Your task to perform on an android device: Open All Trails app, search for trails near 98102, make sure to sort by distance and set the difficulty filter to Hard
Image 0: 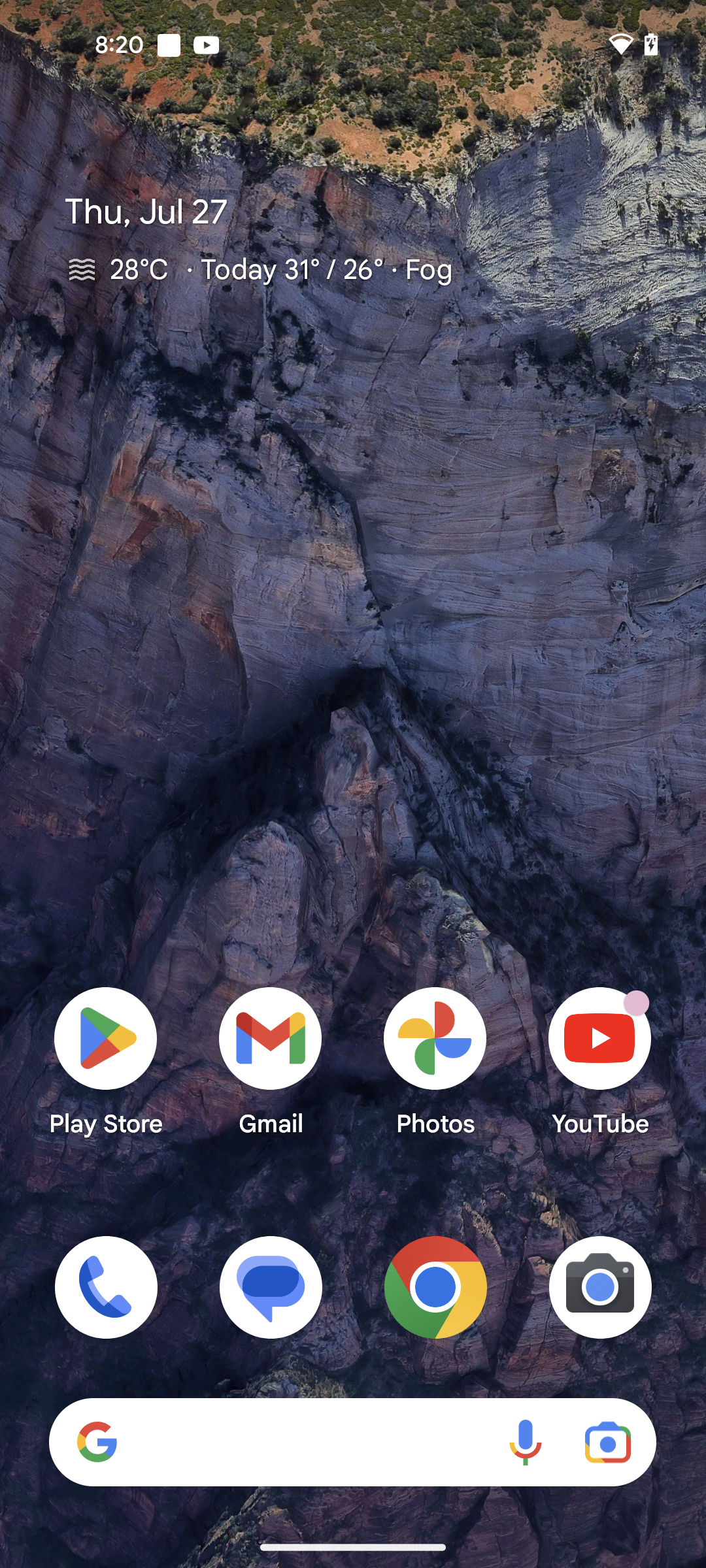
Open All Trails app
Step 0: open app "AllTrails"
Image 1: 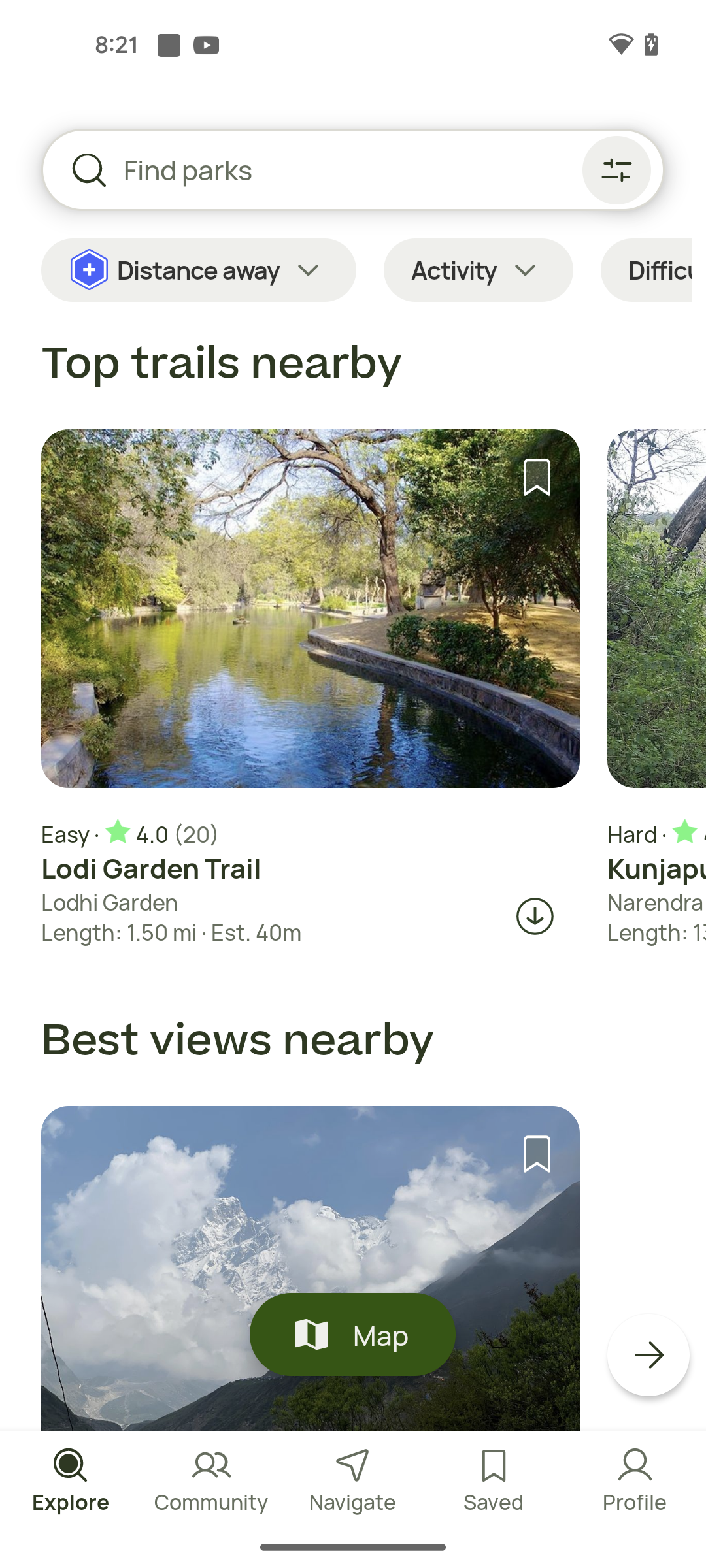
Go to the search bar
Step 1: click (152, 170)
Image 2: 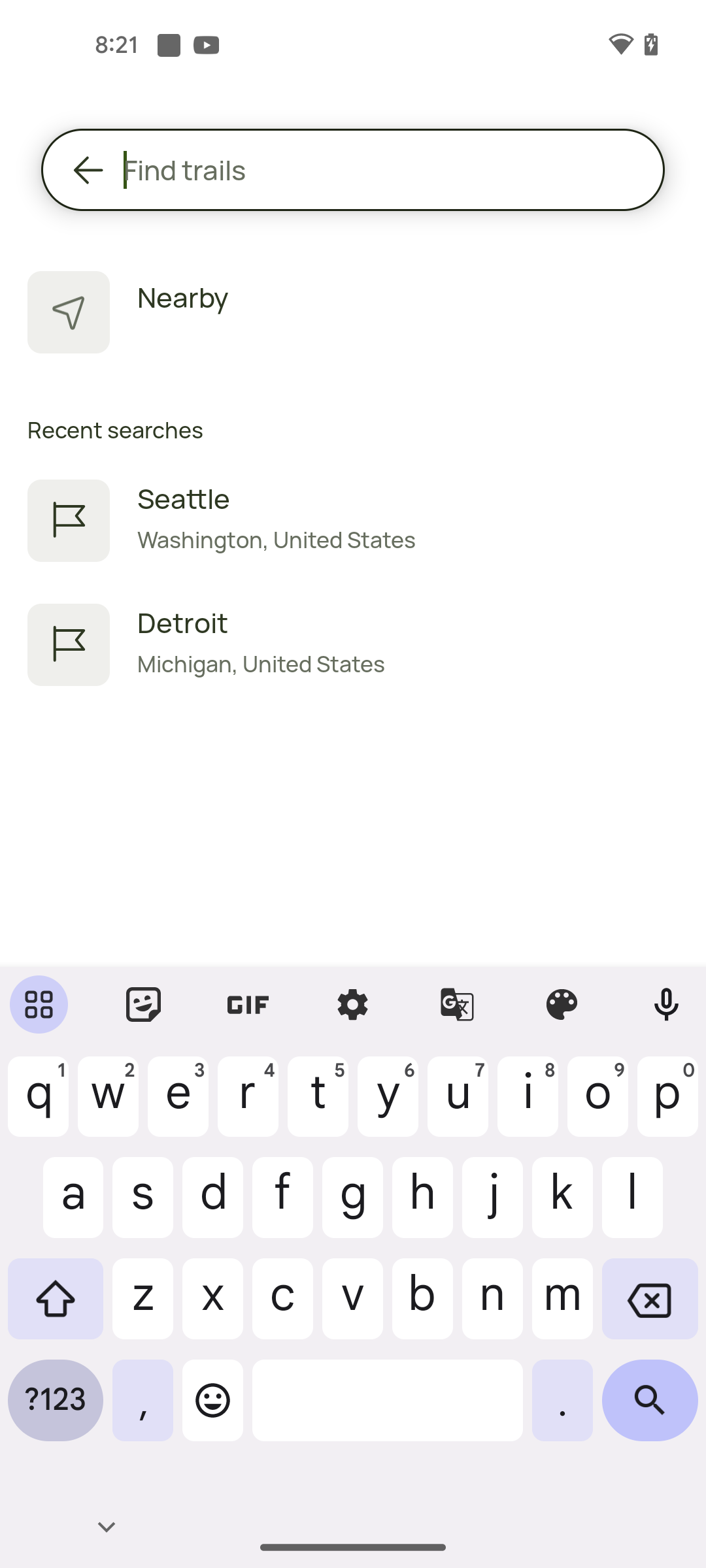
Search for Zip code 98102
Step 2: type "98102"
Image 3: 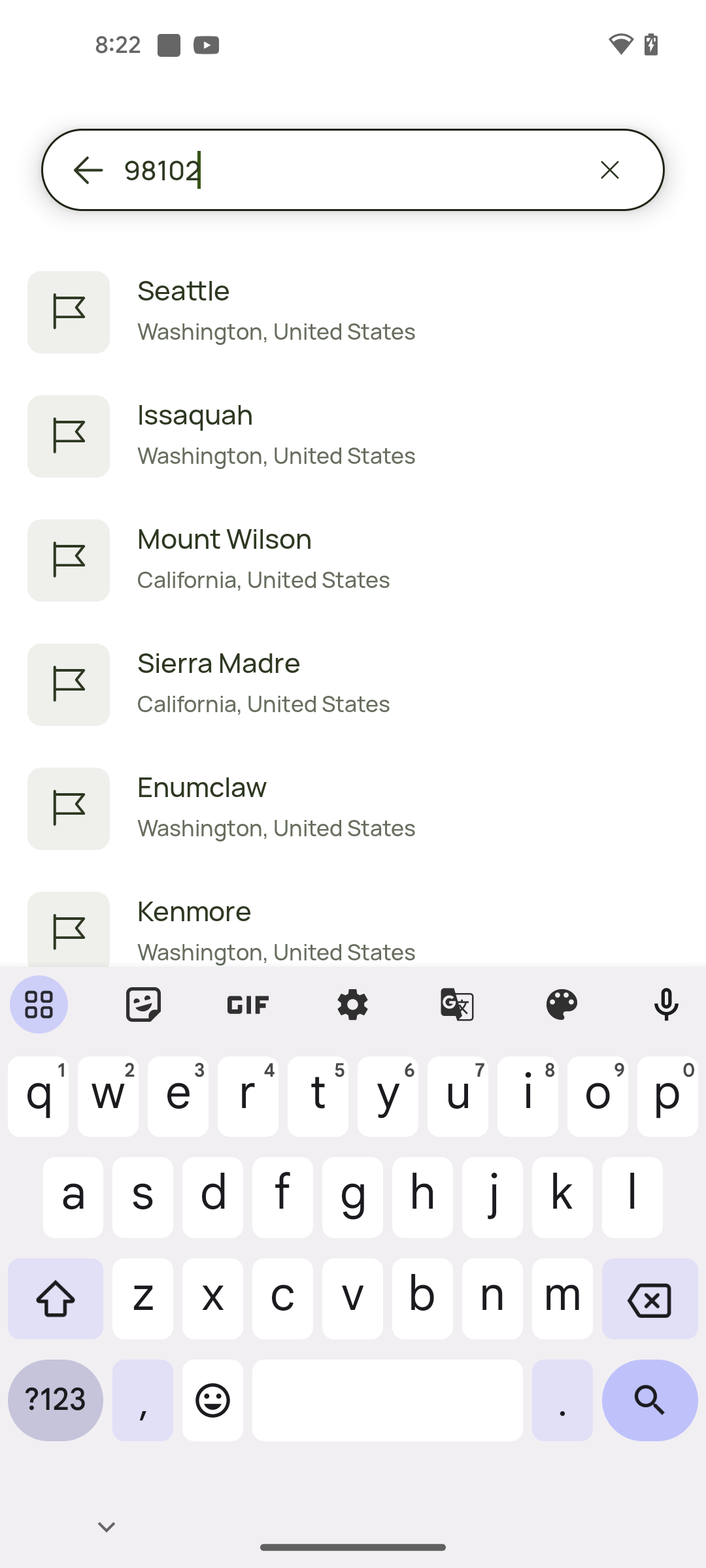
Click on the first search result
Step 3: click (408, 290)
Image 4: 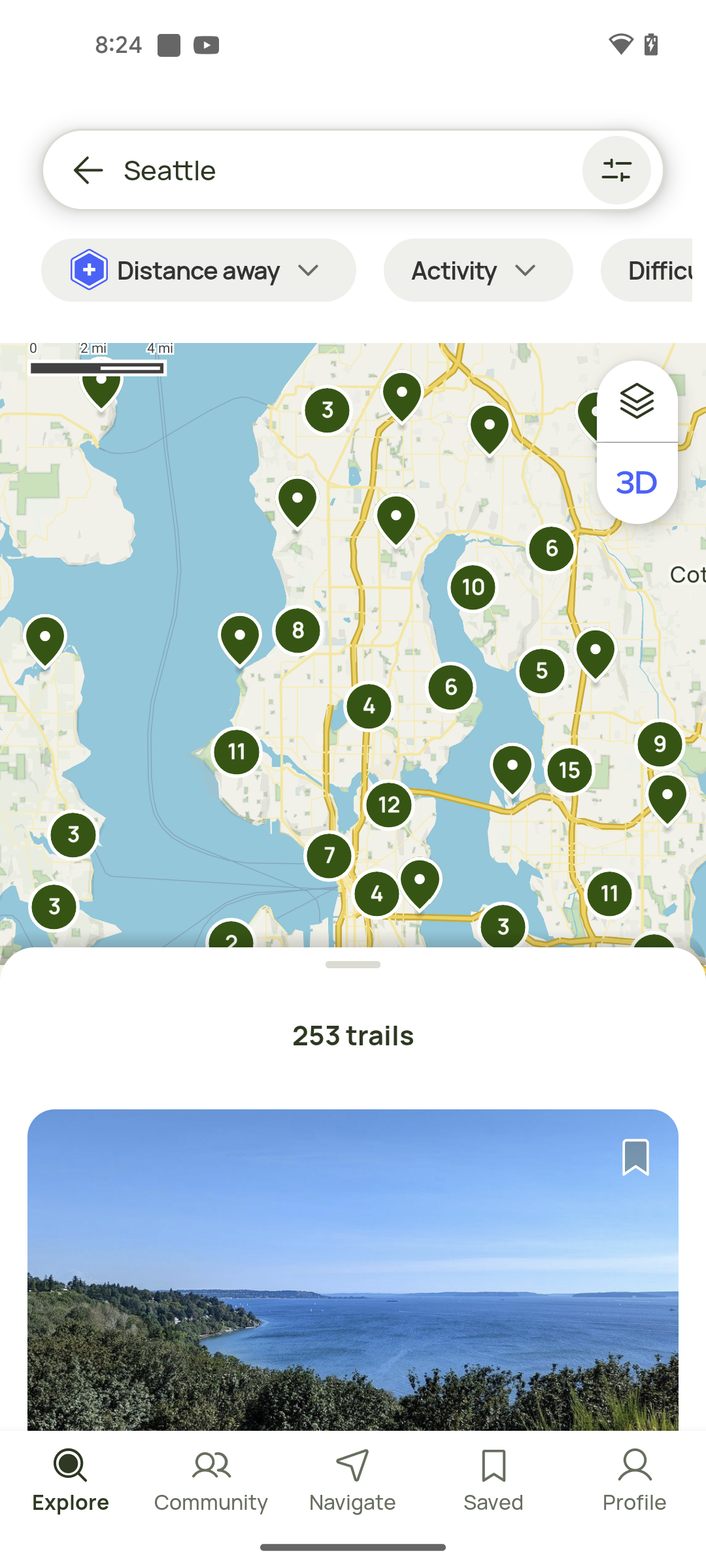
Click on the Filters icon at the top right corner of the screen
Step 4: click (612, 162)
Image 5: 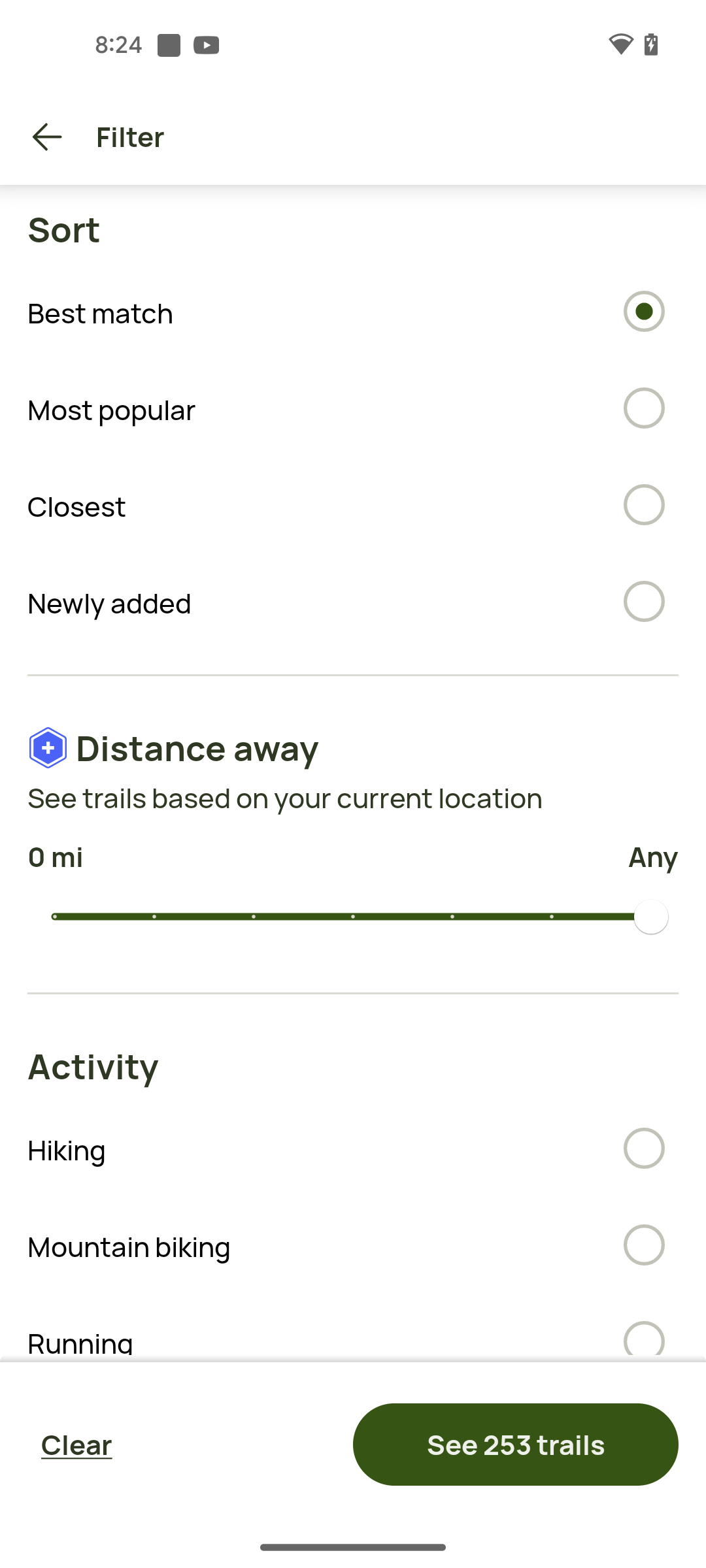
Swipe up to view more filters
Step 5: scroll down
Image 7: 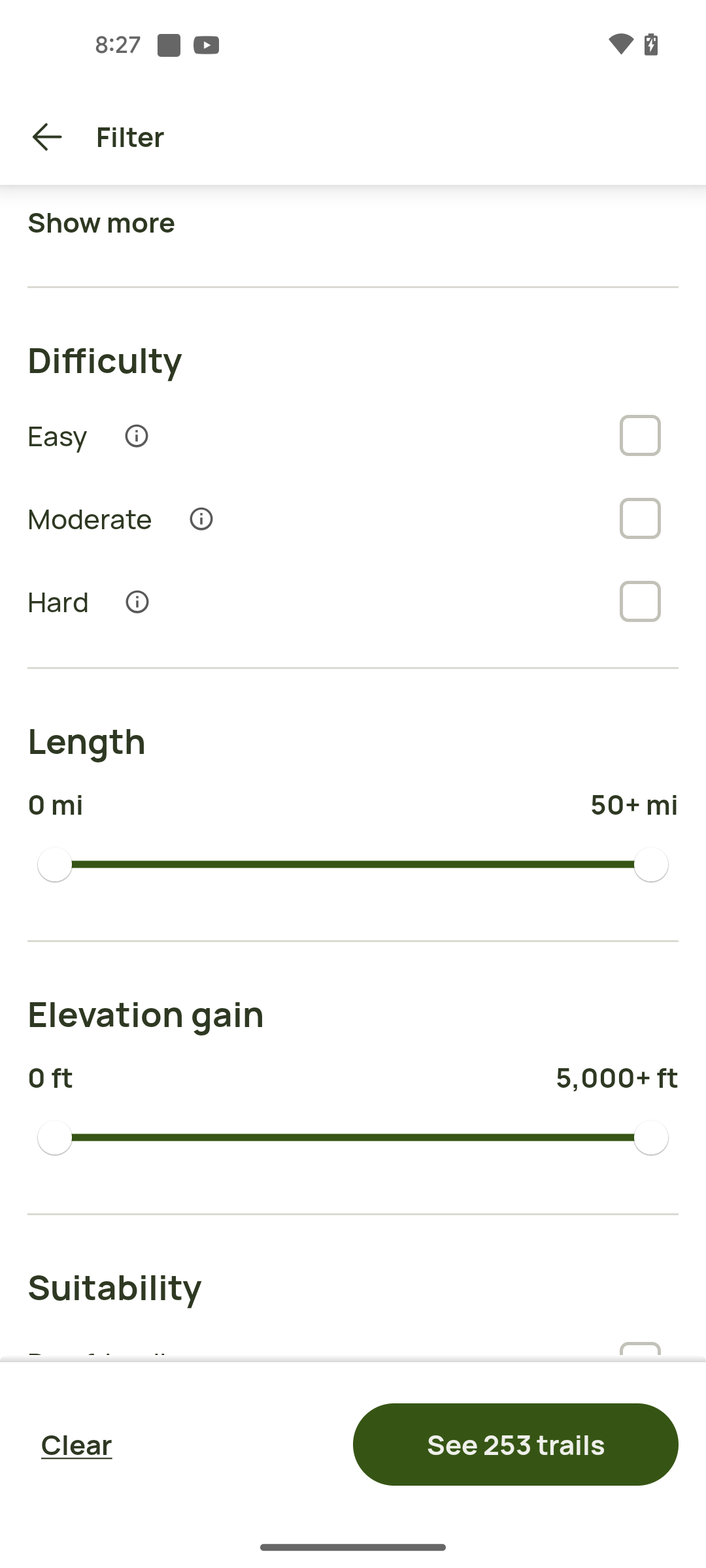
Select the Difficulty level as Hard
Step 7: click (639, 602)
Image 8: 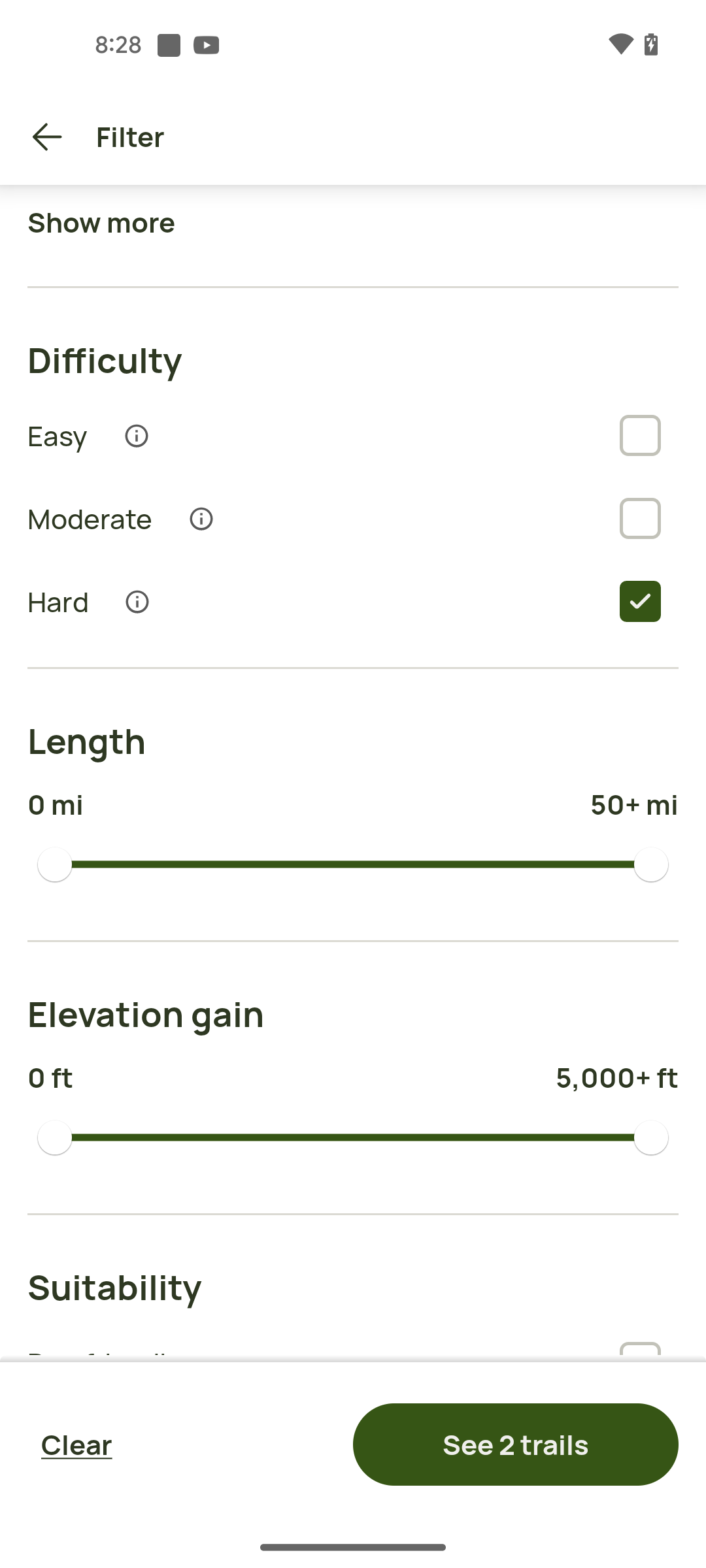
Click on the See 2 trails Option at the bottom right corner of the screen
Step 8: click (516, 1444)
Image 9: 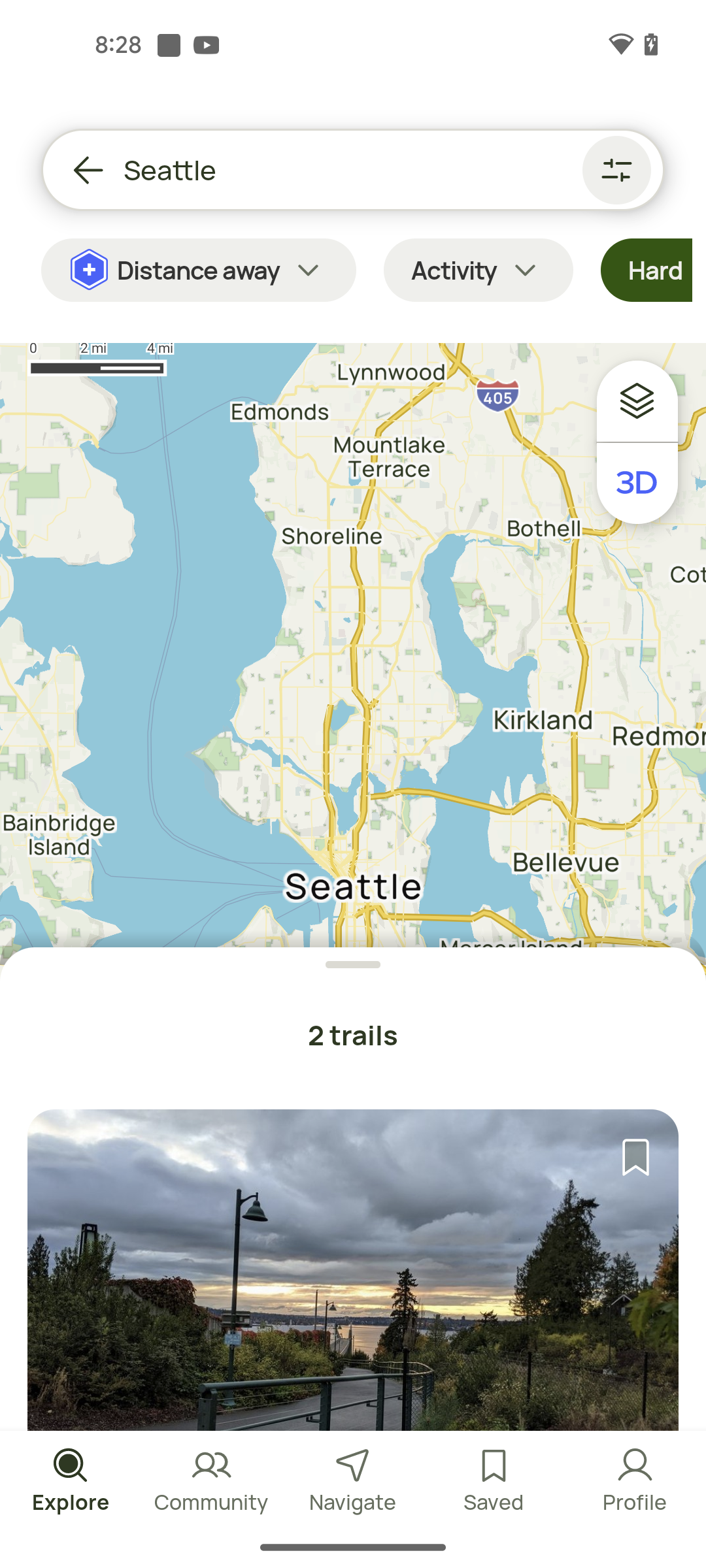
Swipe up to view more trails
Step 9: scroll down